Your task to perform on an android device: Go to the Google Drive app and search for a new car file.
Image 0: 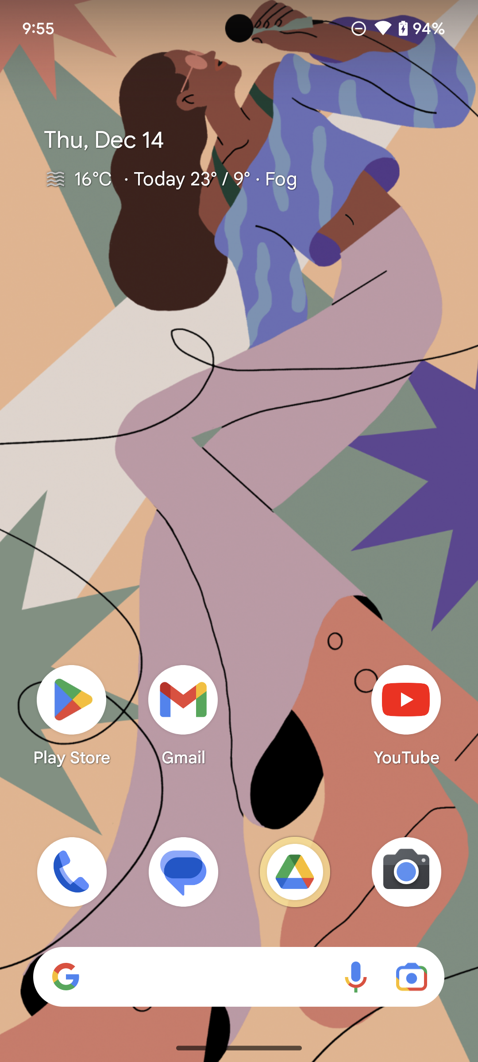
Open Google Drive app.
Step 0: open app "Drive"
Image 1: 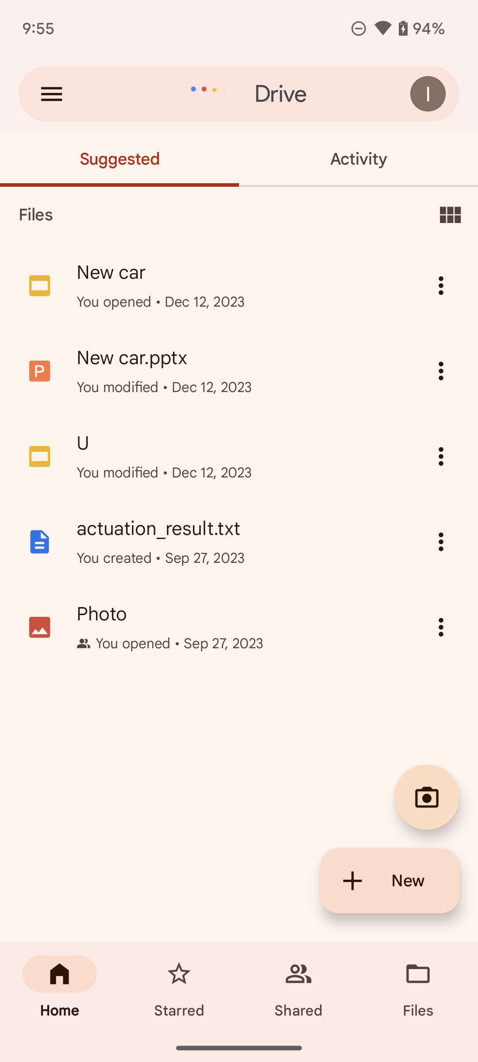
Click on the search bar on the screen.
Step 1: click (239, 94)
Image 2: 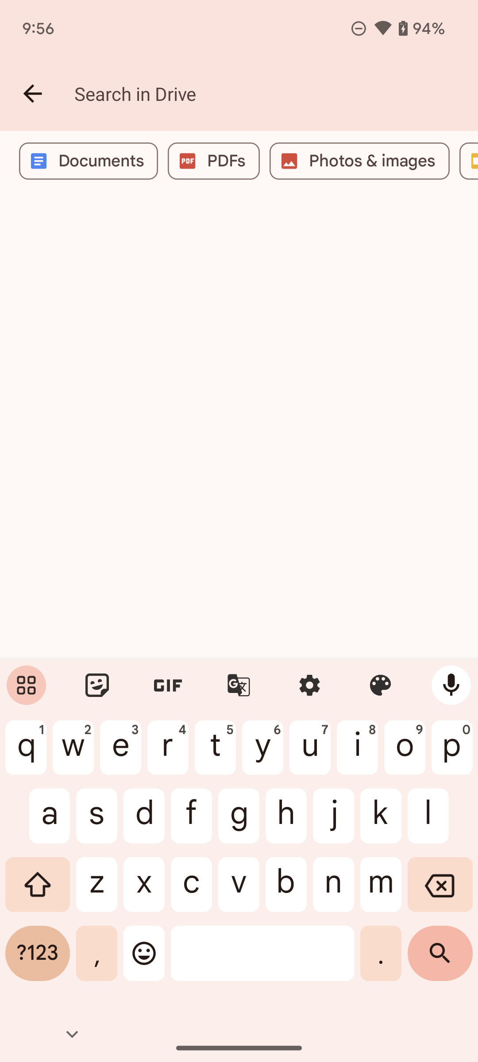
Type new car on the search bar.
Step 2: type "new car"